Your task to perform on an android device: I utilised a timer while working out, and now that I'm done, I want to remove it from the Clock App.
Image 0: 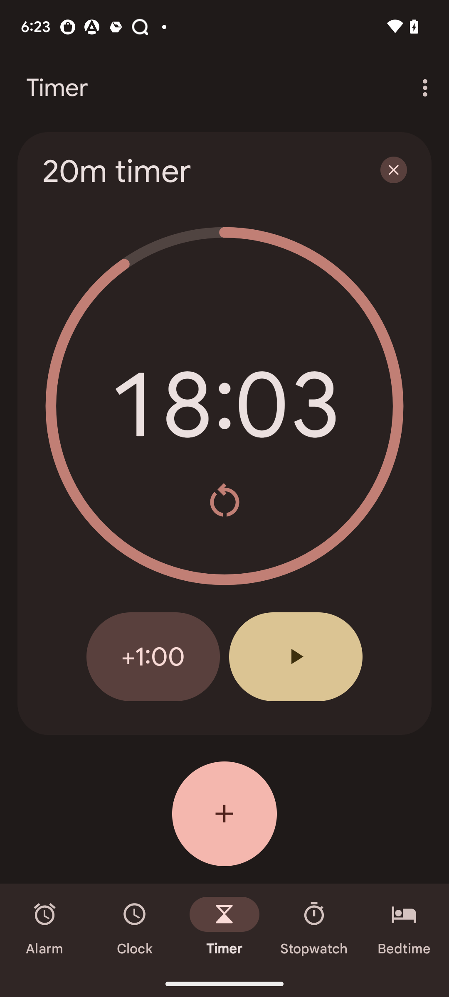
Click on the Cross option to delete the timer
Step 0: click (394, 170)